Your task to perform on an android device: Jane wants the study material on tableau blueprints, Share the tableau_blueprint.Pdf file with jane at  janedbwpersonatest@gmail.com
Image 0: 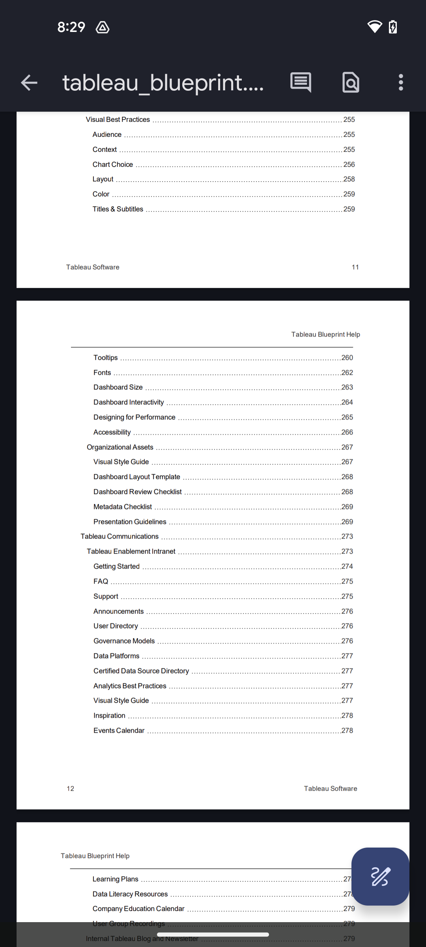
Click on the three dots more button at the top right corner of the screen
Step 0: click (401, 82)
Image 1: 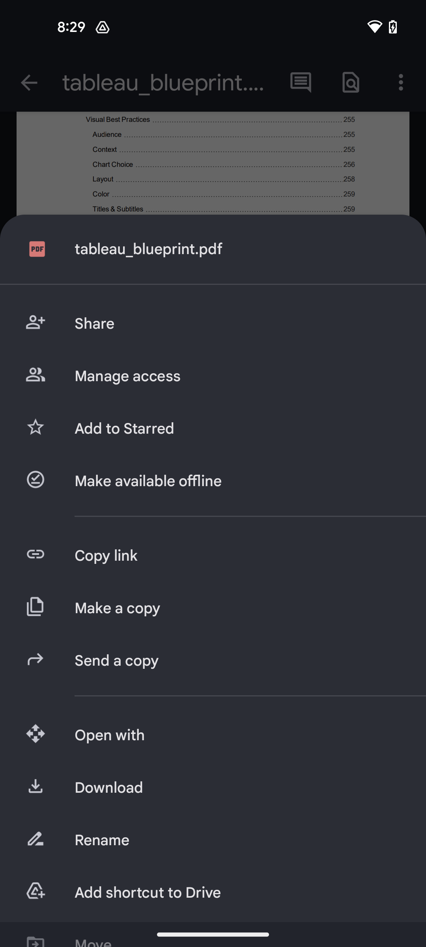
Click on the Share button 
Step 1: click (237, 324)
Image 2: 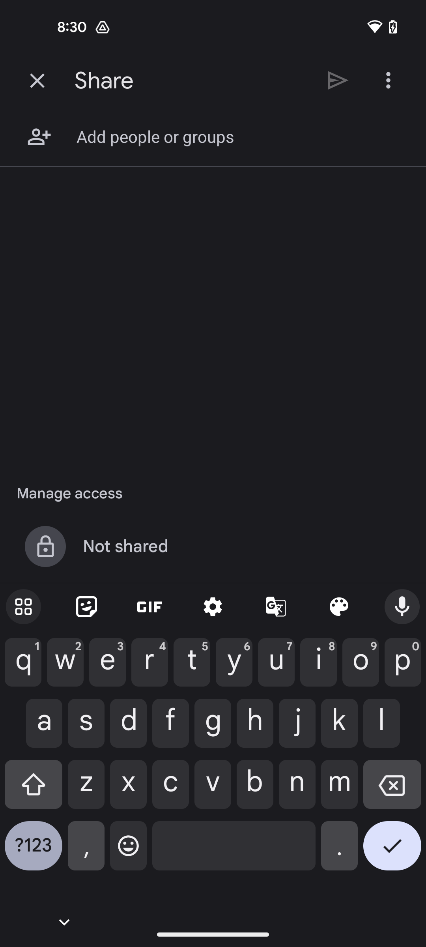
Type janedbwpersonatest@gmail.com in the search bar
Step 2: type "janedbwpersonatest@gmail.com"
Image 3: 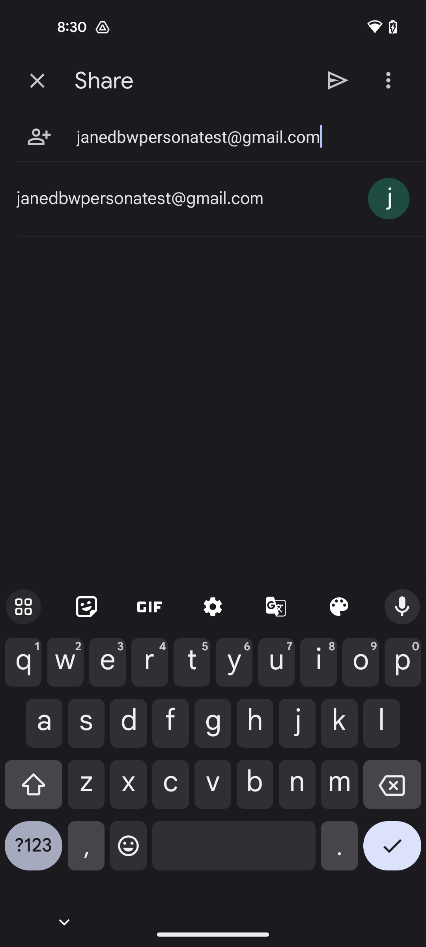
Click on the resulted mail id
Step 3: click (186, 198)
Image 5: 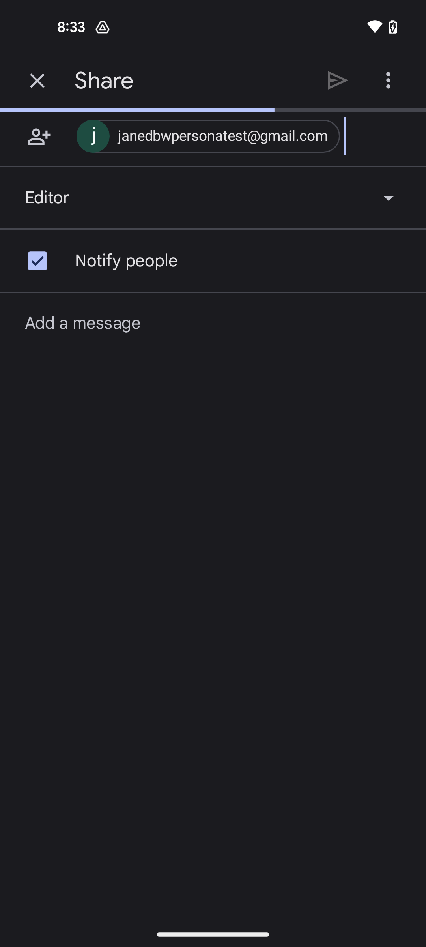
Click on the Send button at the top right of the screen
Step 5: wait